Your task to perform on an android device: In the Mi File manager app, Go to Lyrics.mp3 file in the music folder and play it in the Youtube Music app
Image 0: 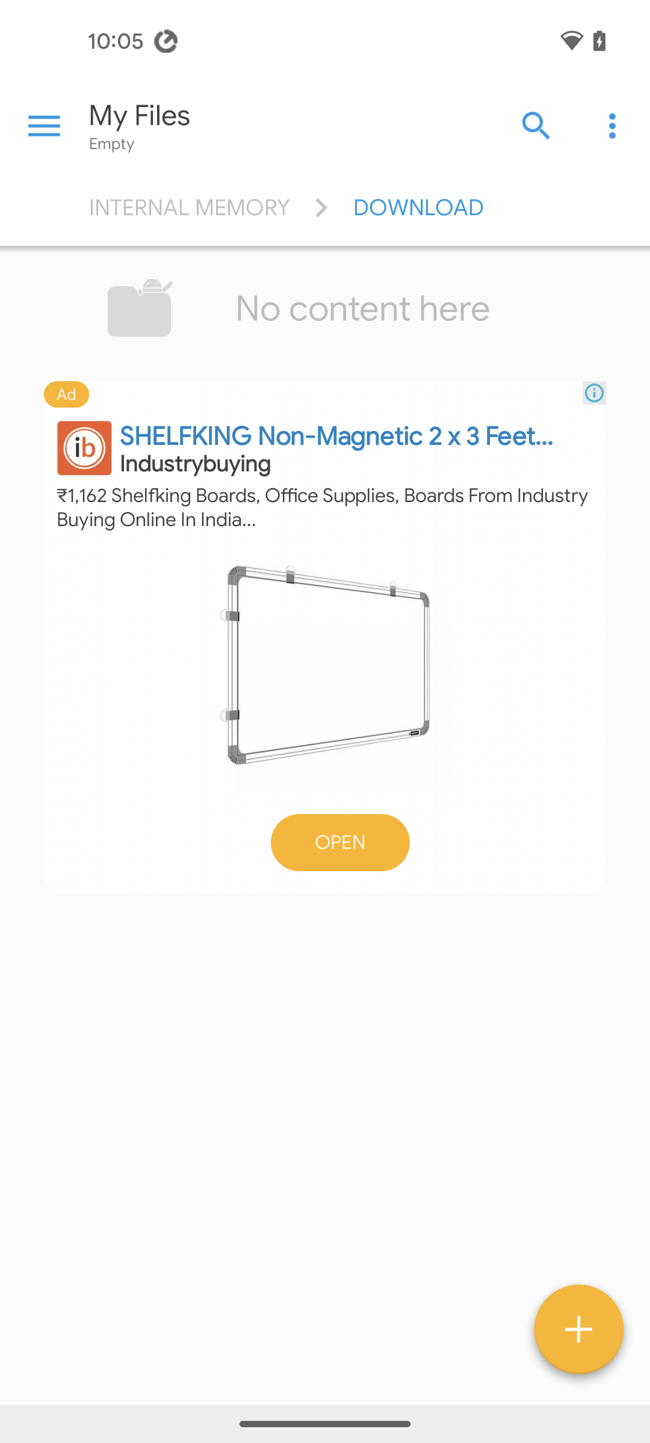
Open file manager app
Step 0: open app "File Manager"
Image 2: 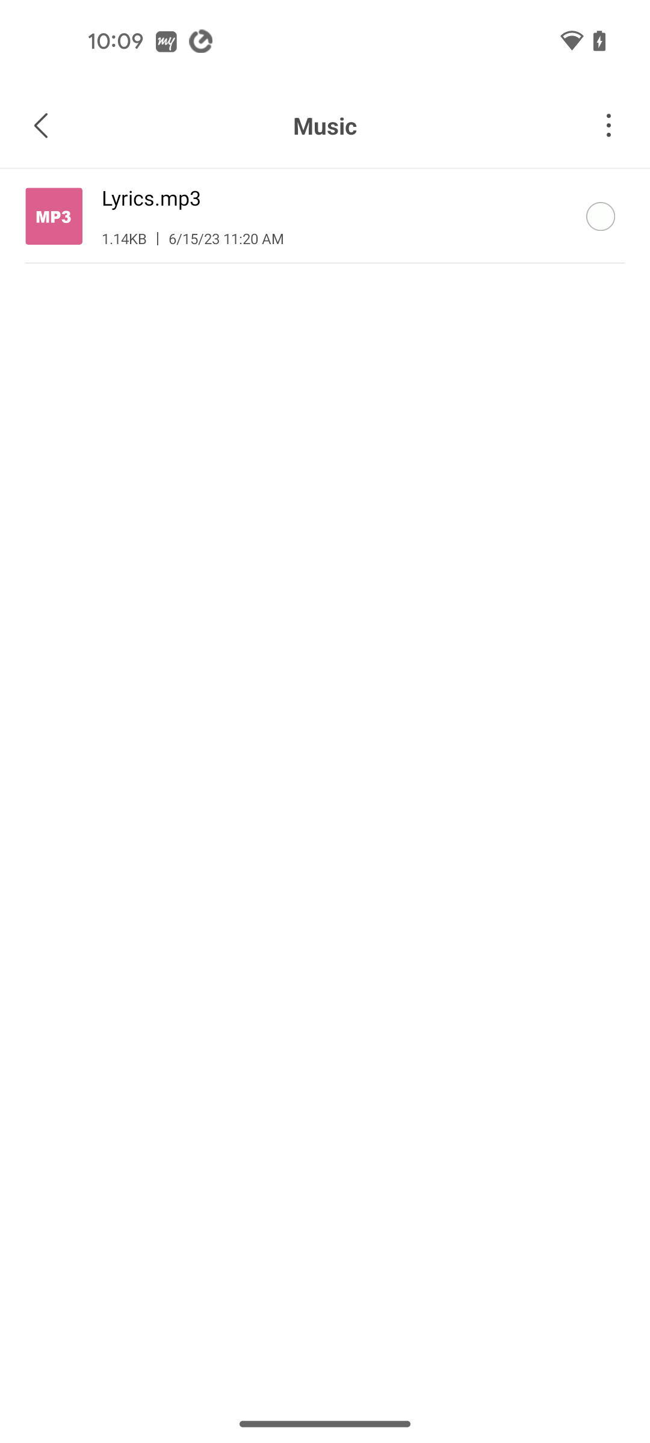
click on Lyrics.mp3
Step 2: click (339, 197)
Image 3: 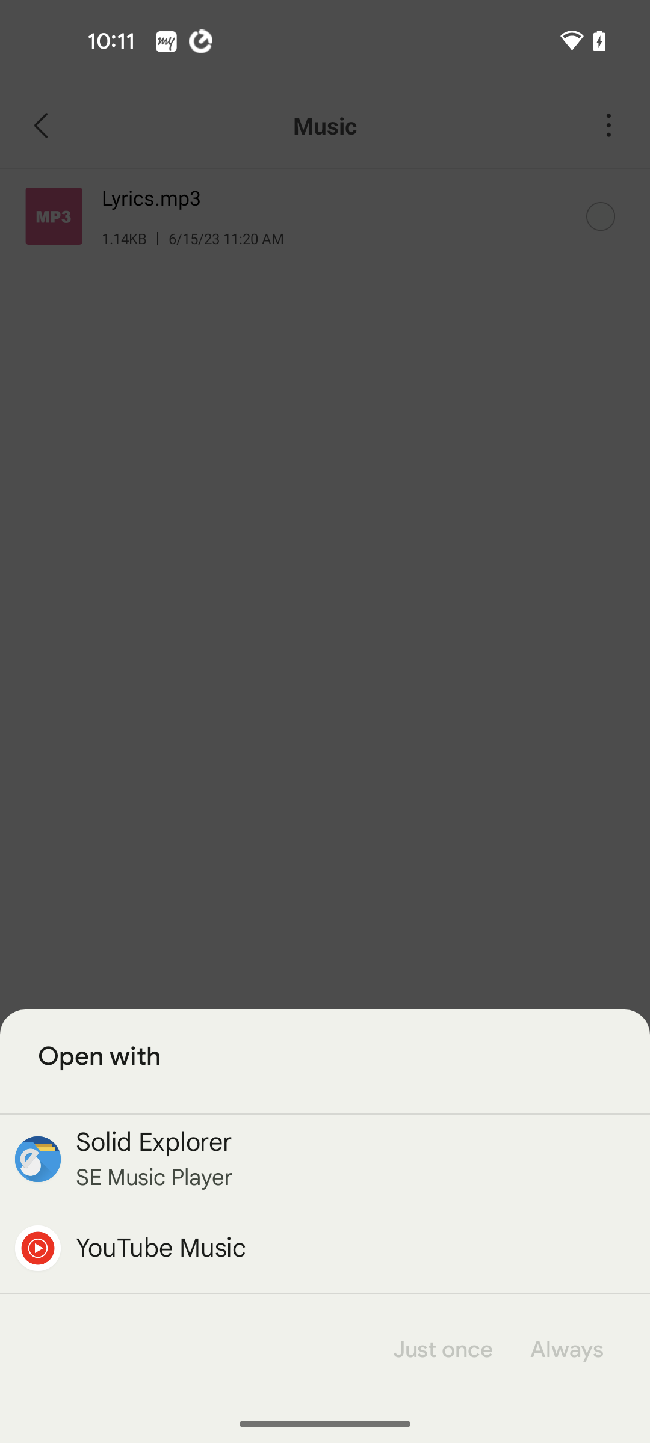
select Youtube music app
Step 3: click (325, 1248)
Image 4: 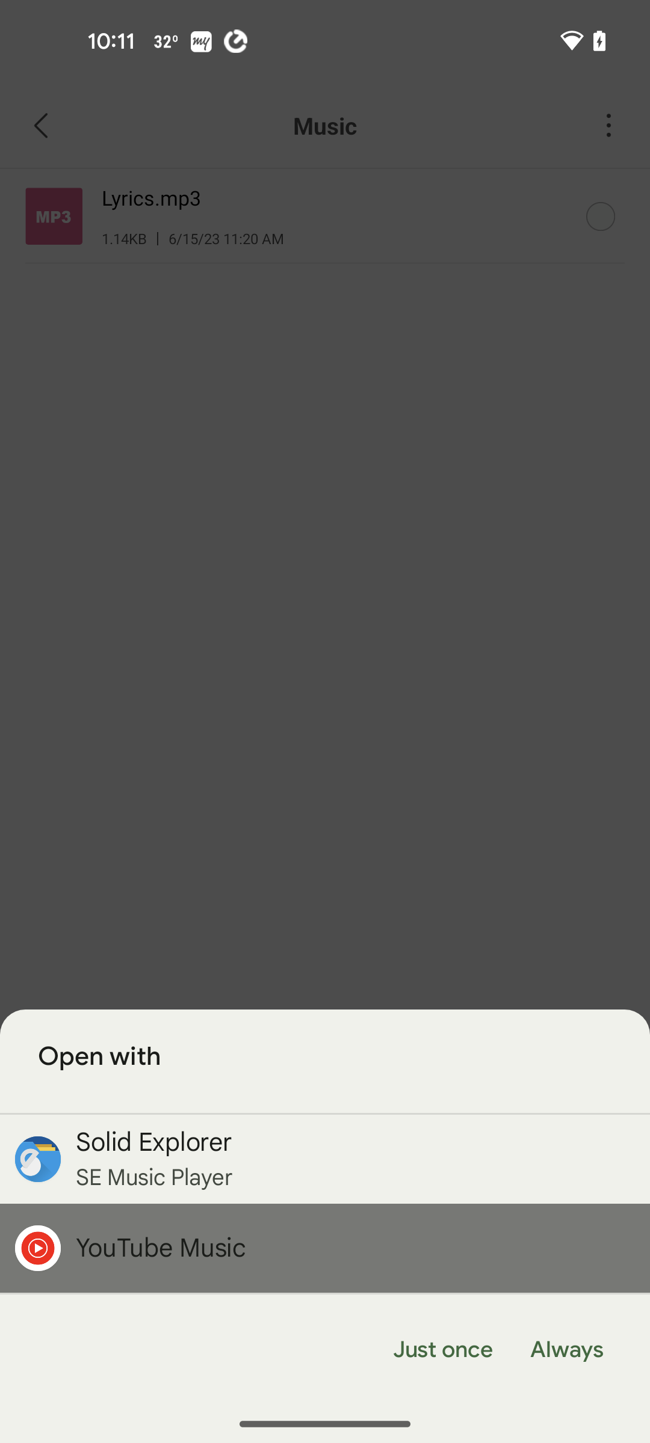
select just once
Step 4: click (442, 1349)